Your task to perform on an android device: I want to share a document with my personal email address.
Image 0: 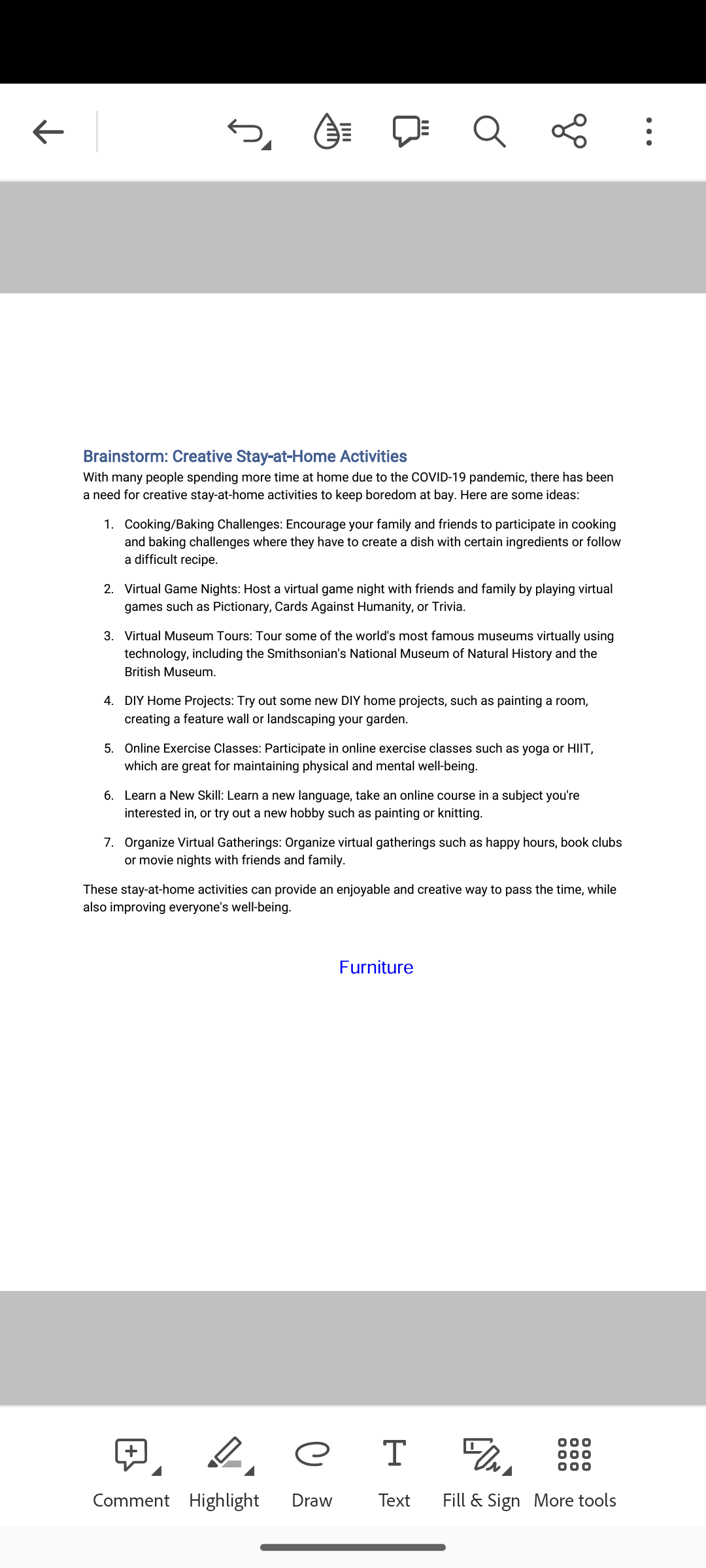
Click on the Share icon on the top of the screen.
Step 0: click (569, 131)
Image 1: 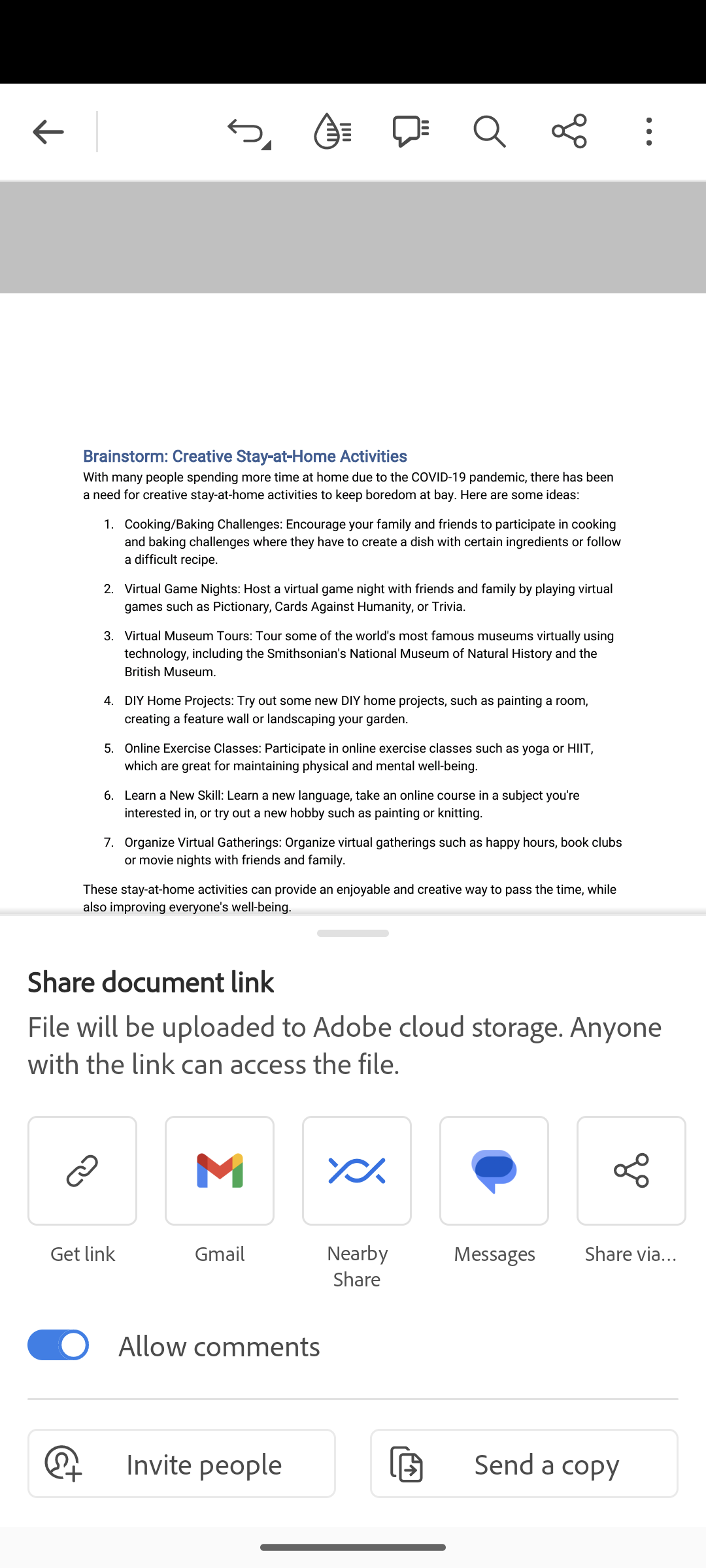
Click on the Gmail icon on the screen.
Step 1: click (220, 1171)
Image 2: 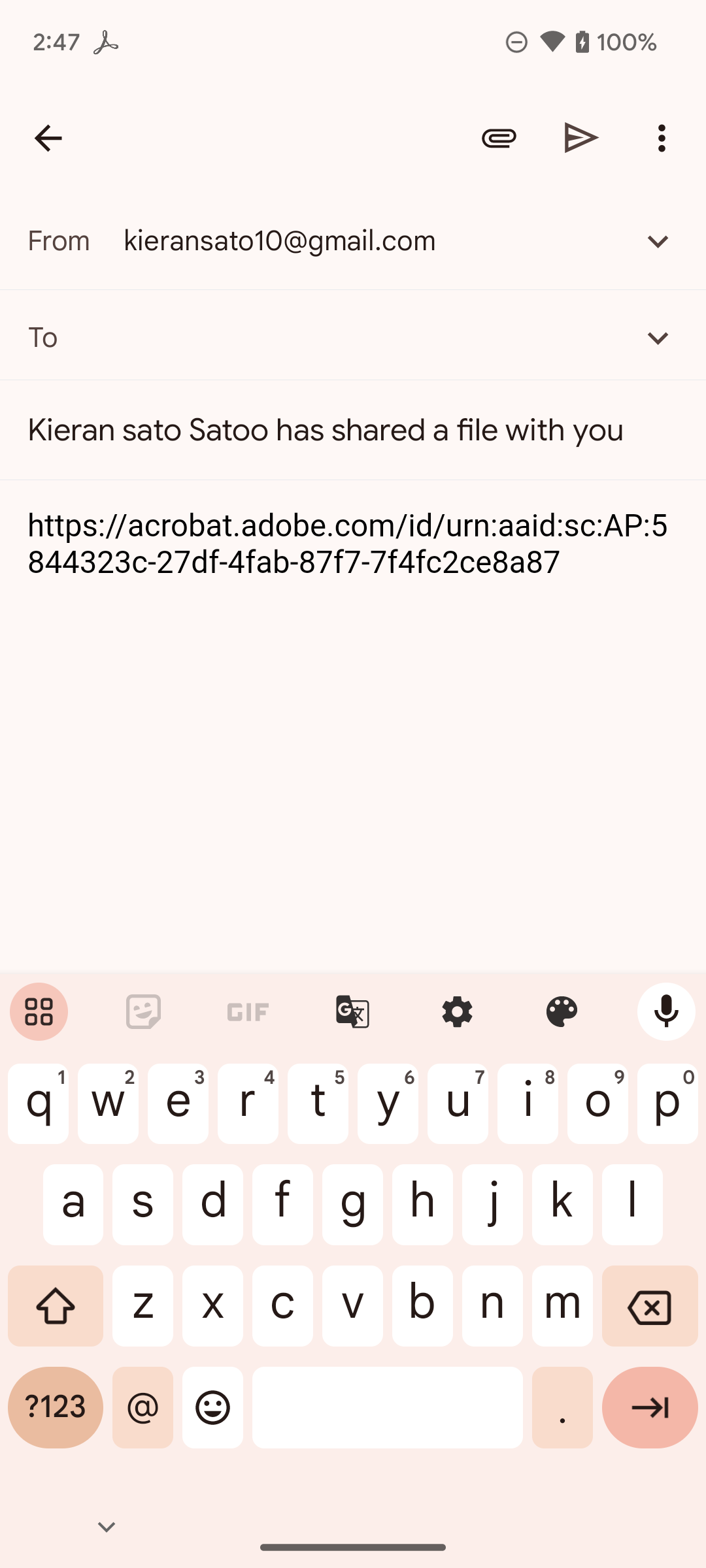
Type Kieransato10@gmail.com on the 'to' field on the screen.
Step 2: type "Kieransato10@gmail.com"
Image 3: 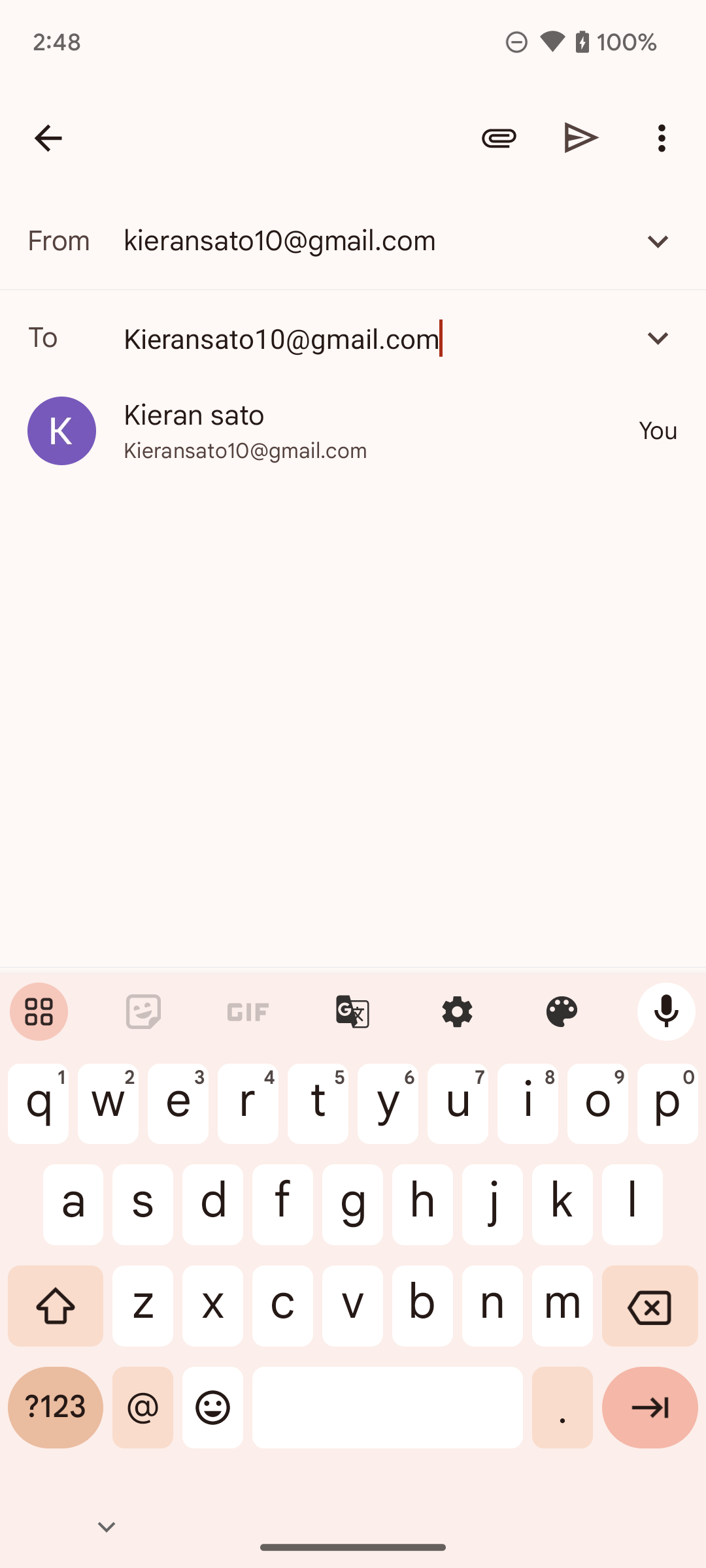
Click on the send icon on the screen.
Step 3: click (582, 138)